Your task to perform on an android device: Open the Google Docs app and create a presentation about Nutan Law.
Image 0: 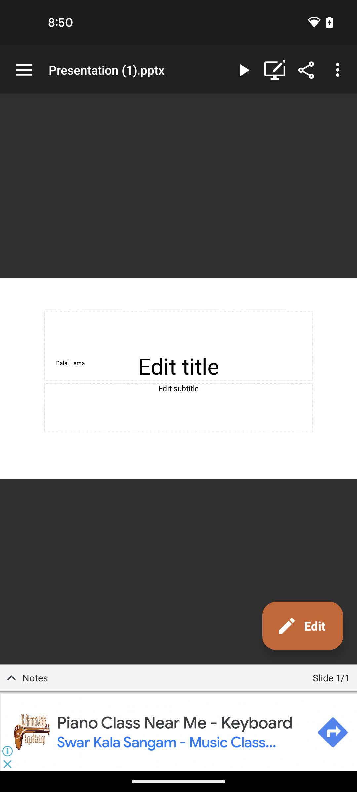
Open the Google docs app
Step 0: open app "Docs"
Image 1: 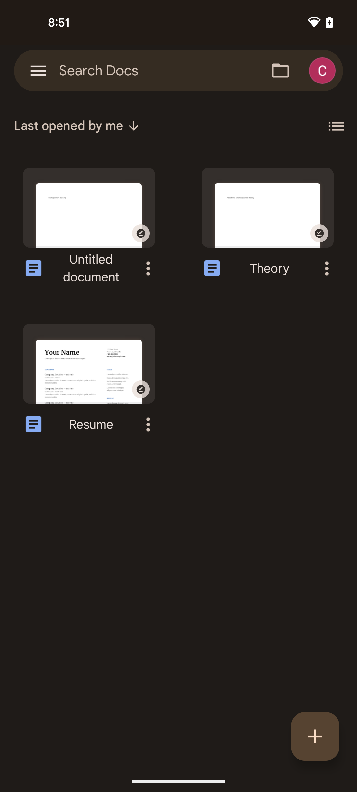
Click on the plus button at the bottom right corner of the screen
Step 1: click (315, 736)
Image 4: 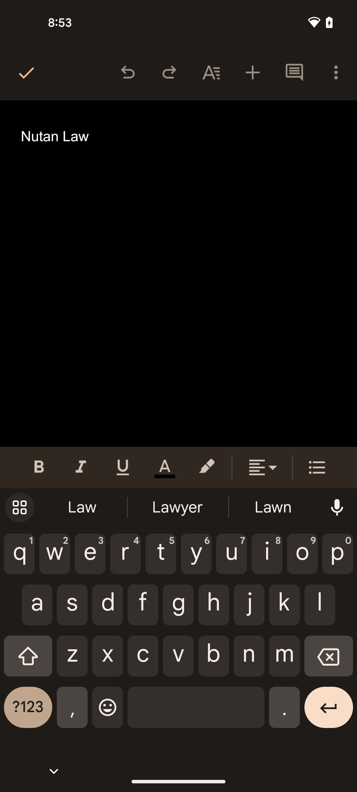
Click on the right button at the left top corner of the screen
Step 4: click (24, 72)